Your task to perform on an android device: I want to view my cart in the Safeway app.
Image 0: 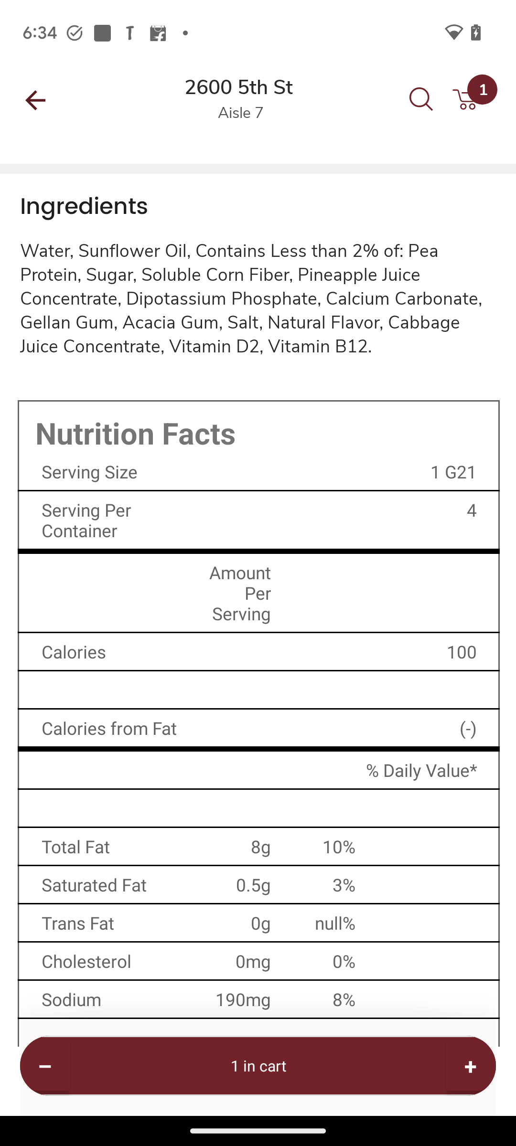
Click on the Cart icon on the top right corner of the screen.
Step 0: click (482, 87)